Your task to perform on an android device: I am not receiving updates on new emails. In the Gmail app, enable the notifications.
Image 0: 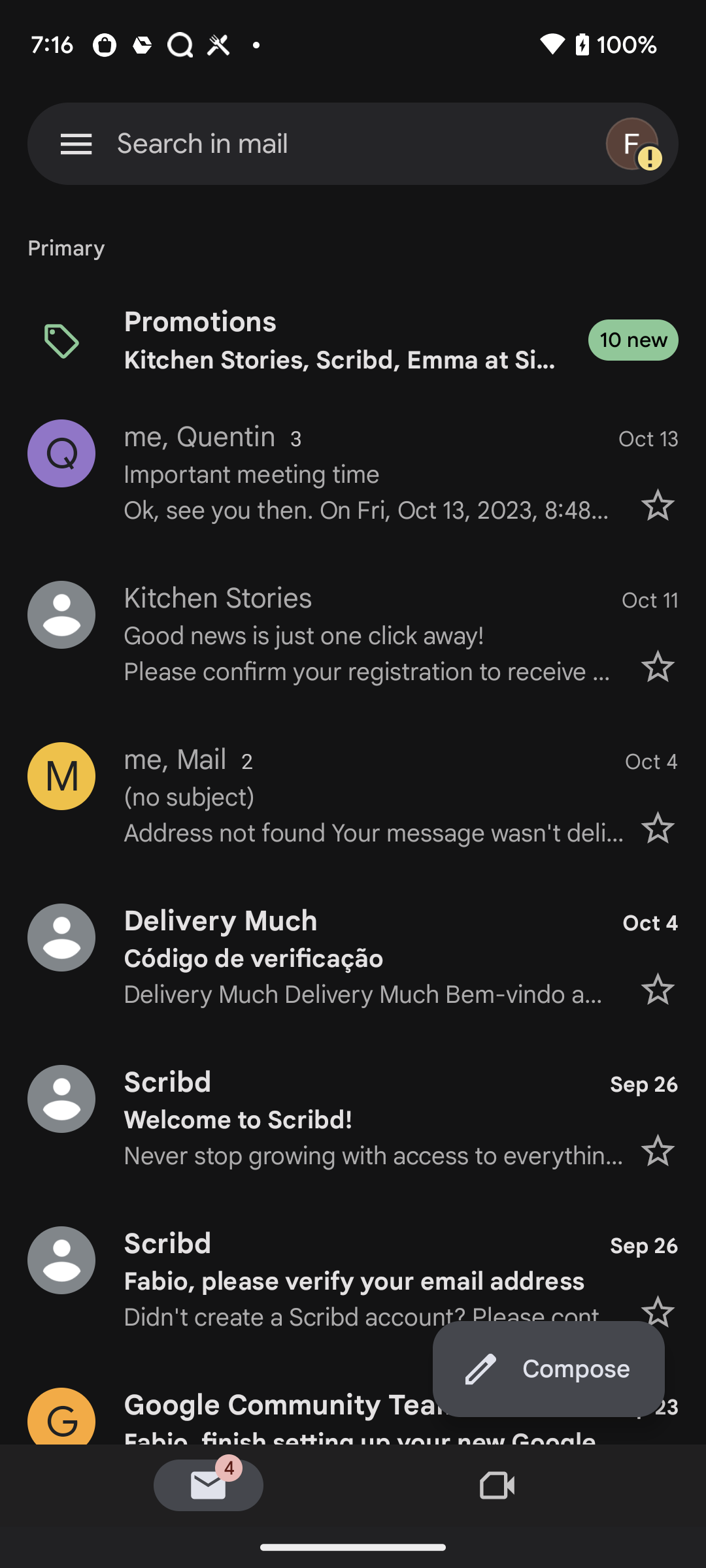
Click on the three bar menu at the top left corner of the screen 
Step 0: click (76, 143)
Image 1: 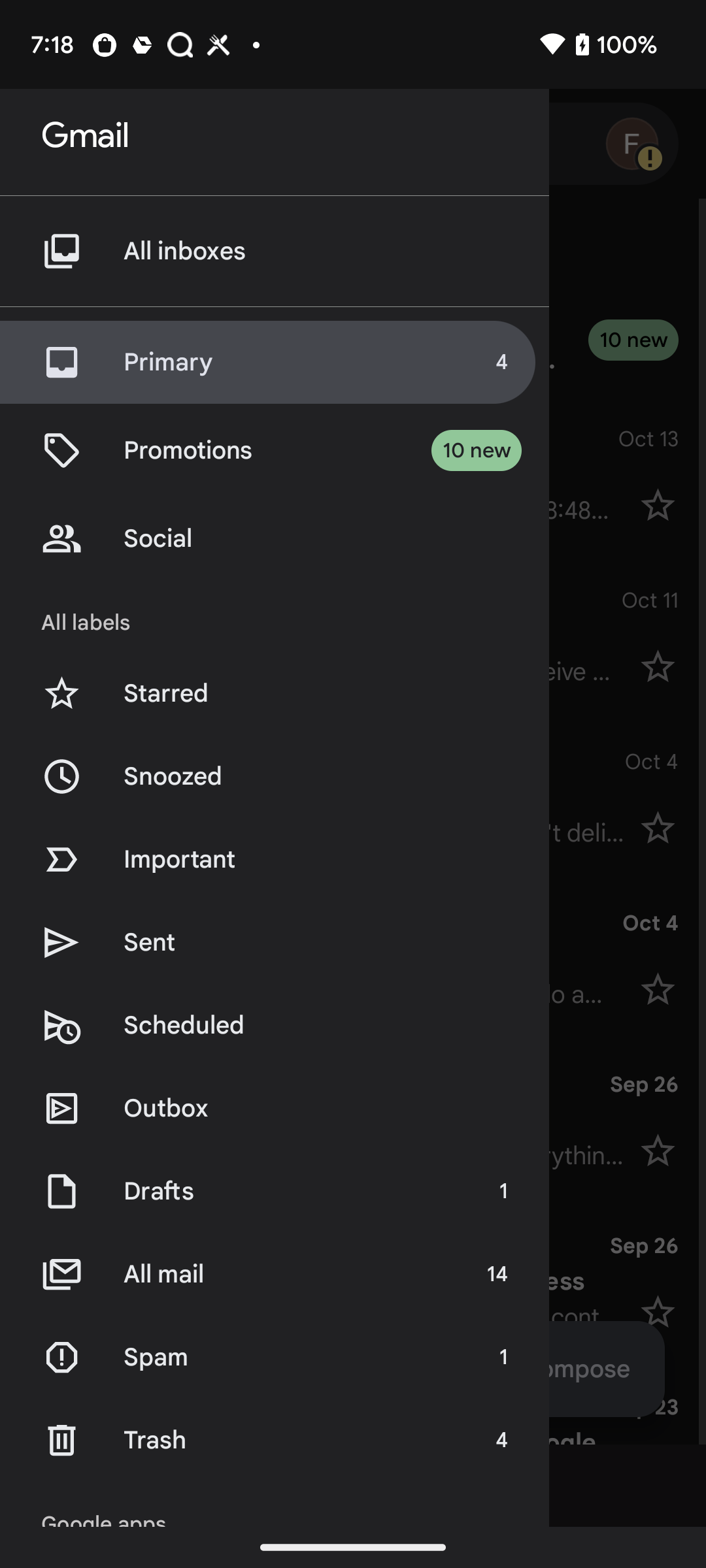
swipe up for settings
Step 1: scroll down
Image 2: 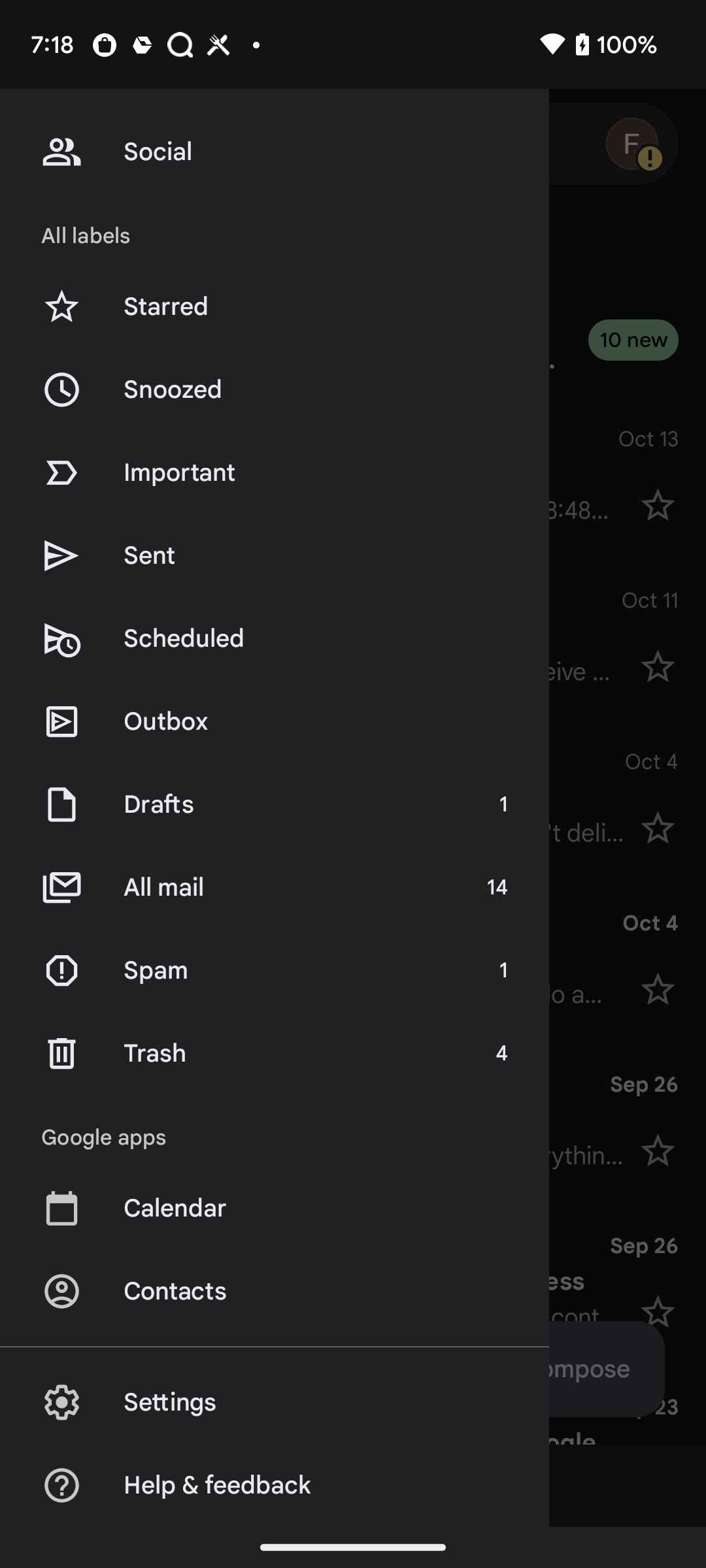
Click on the settings option
Step 2: click (329, 1402)
Image 3: 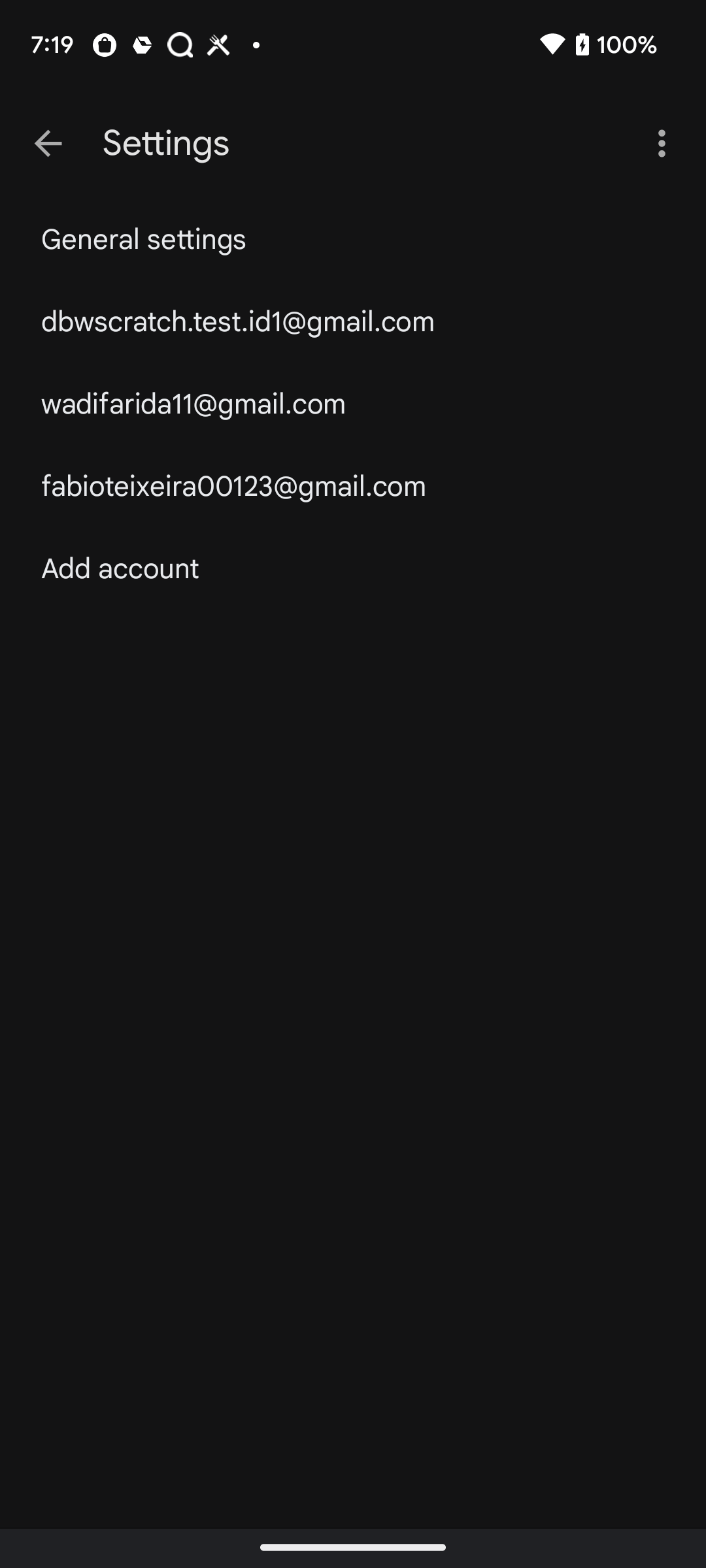
Click on the General settings
Step 3: click (144, 240)
Image 4: 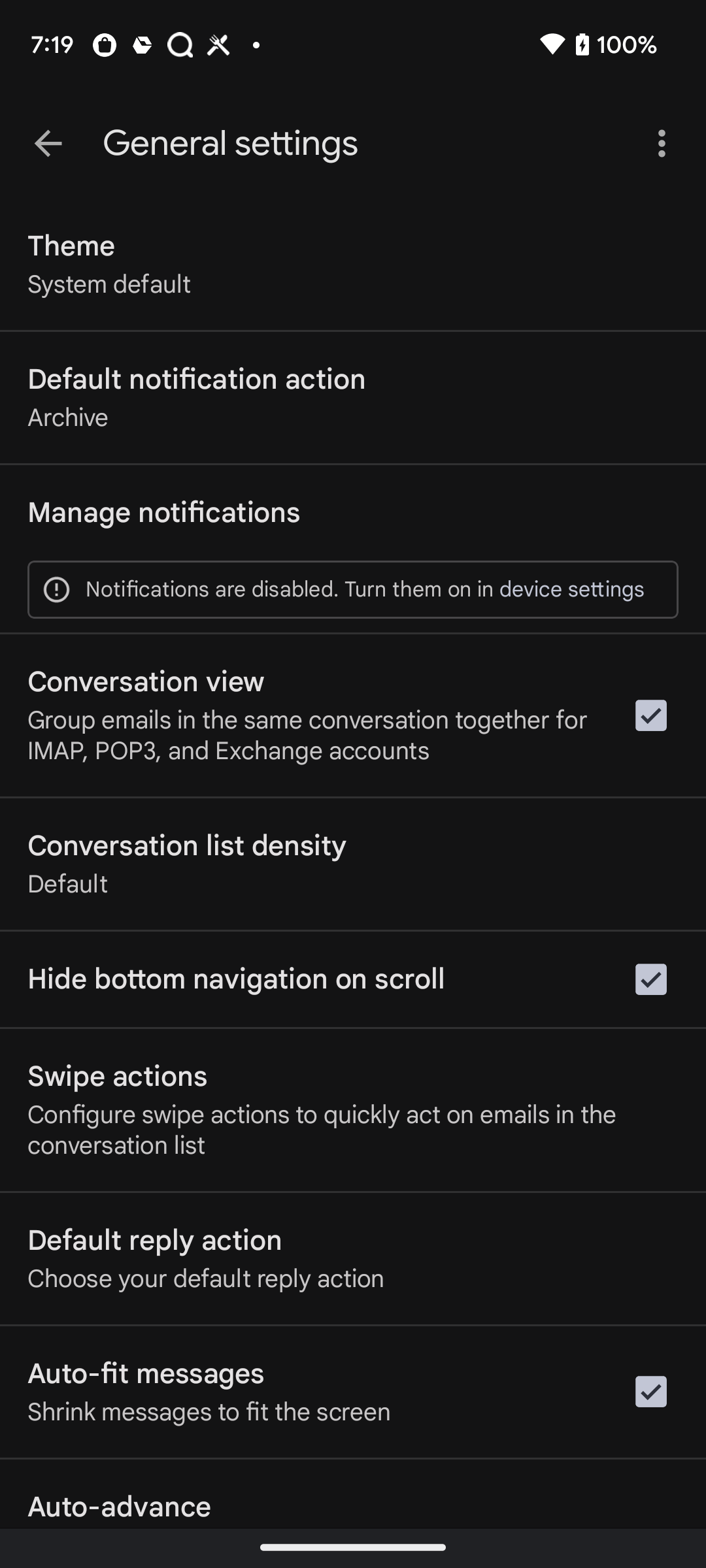
Click on the Manage notifications
Step 4: click (163, 513)
Image 5: 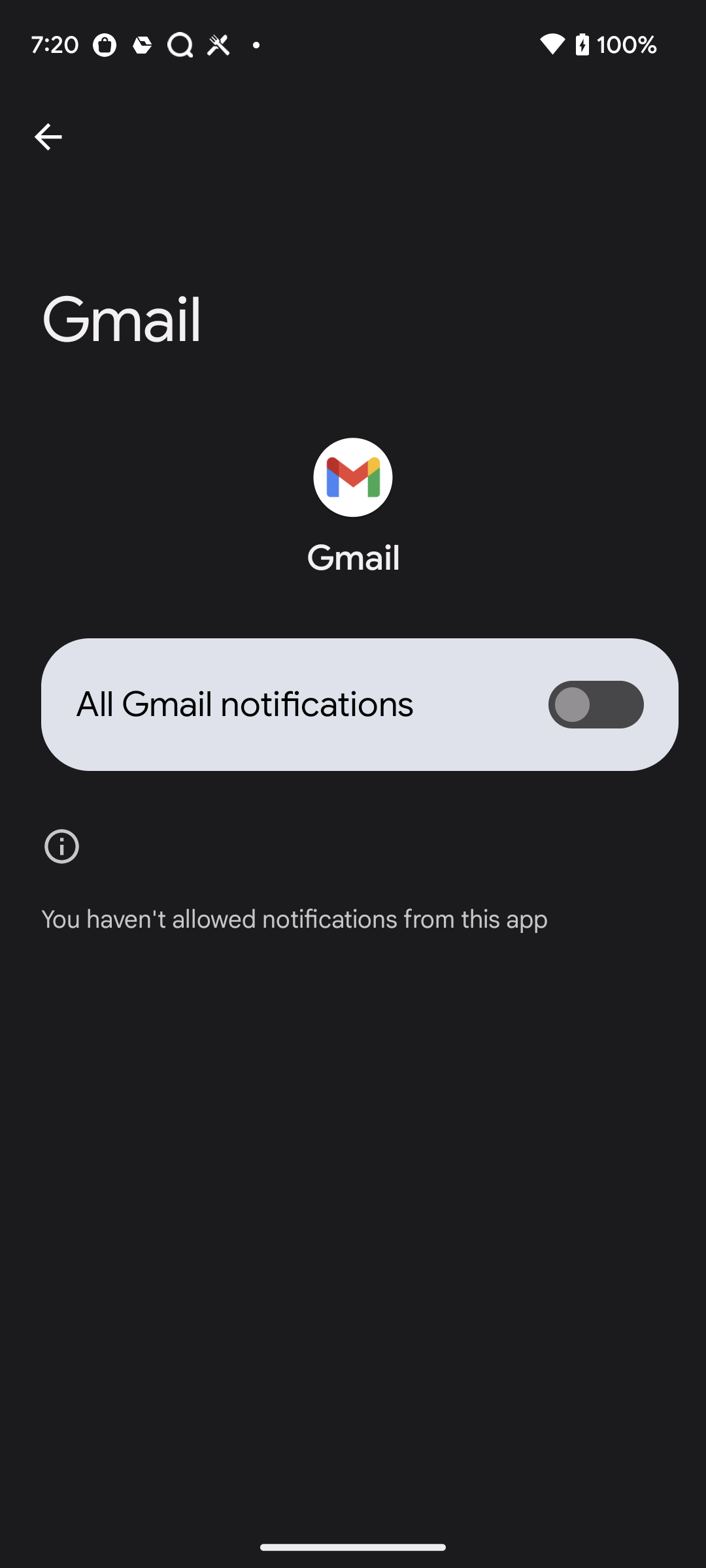
click on the toggle button to turn notifications on
Step 5: click (596, 704)